Your task to perform on an android device: Open the Booking.com app, Get travel information such as directions and local attractions for Florin Apart Hotel
Image 0: 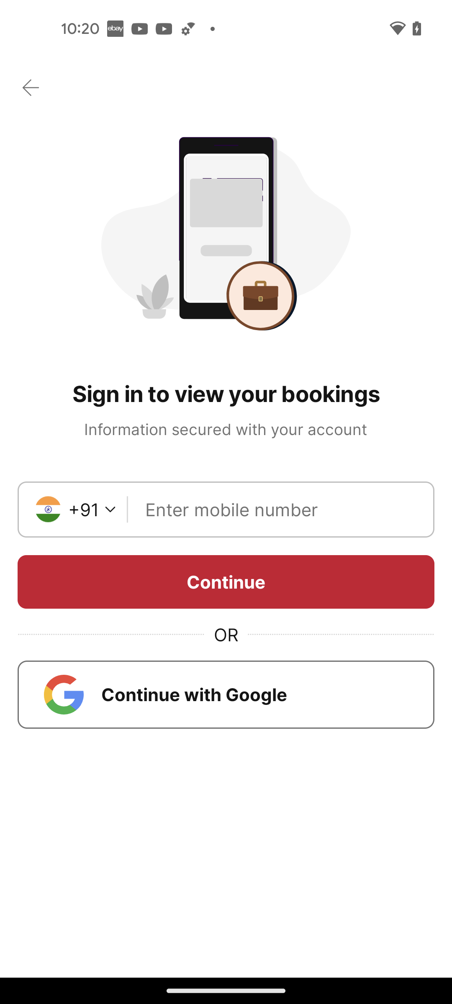
Open booking.com App
Step 0: open app "Booking.com"
Image 1: 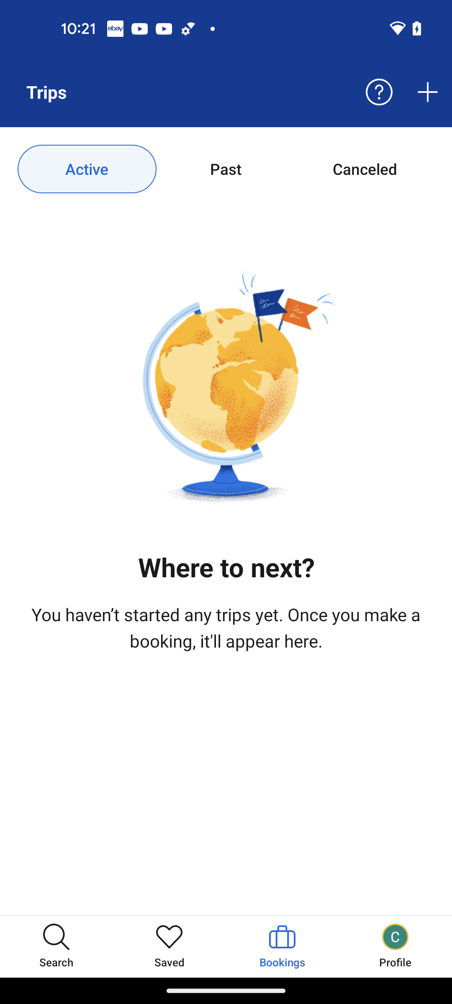
Go to the saved tab
Step 1: click (169, 946)
Image 2: 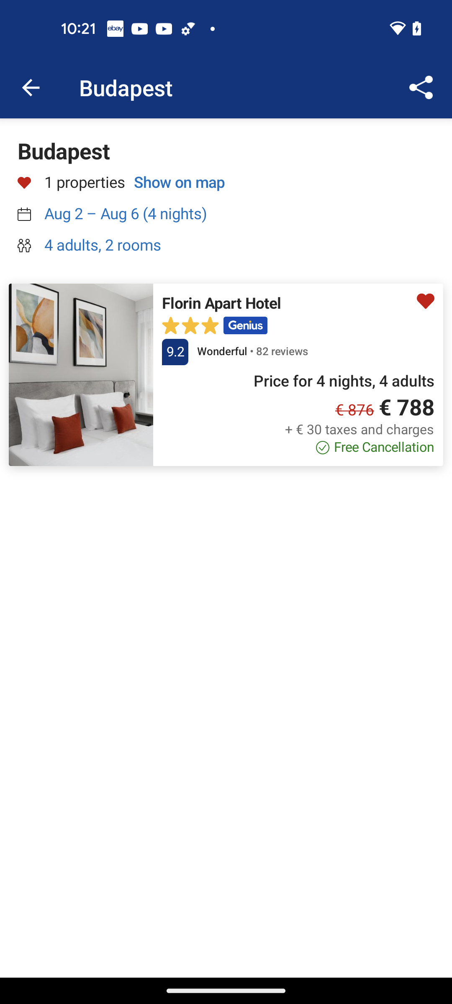
Open the Florin Apart Hotel
Step 2: click (299, 316)
Image 3: 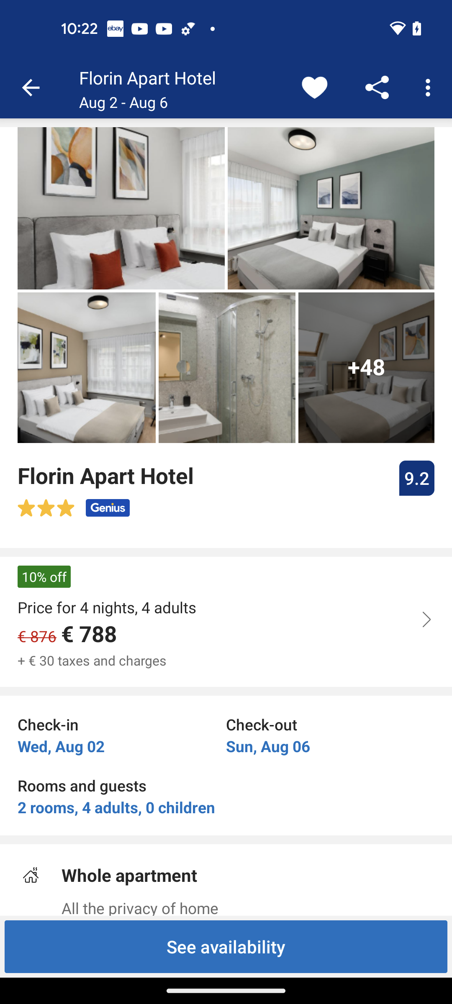
Scroll down to view travel information
Step 3: scroll down
Image 4: 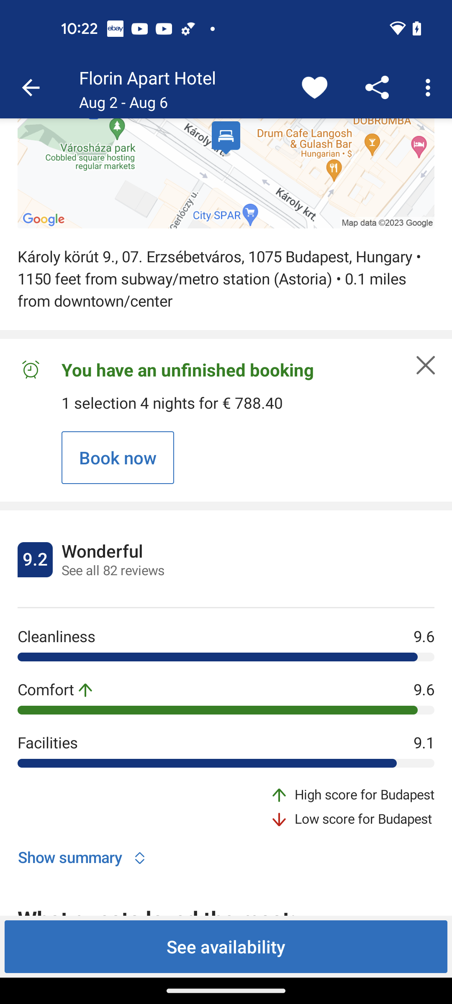
Scroll down to view travel information
Step 4: scroll down
Image 5: 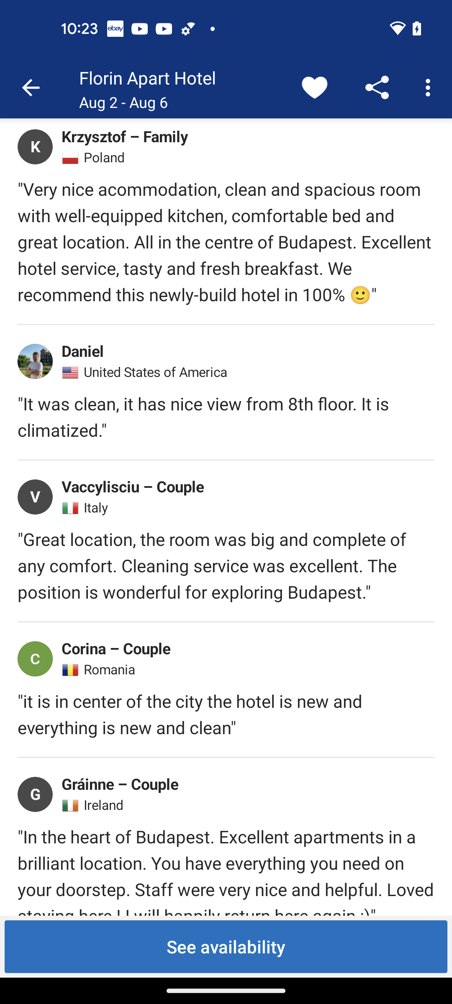
Scroll down to view travel information
Step 5: scroll down
Image 6: 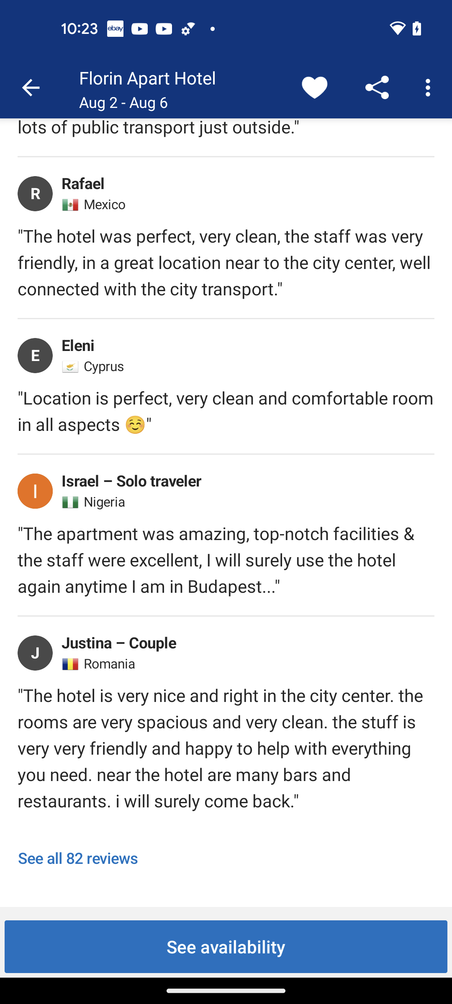
Scroll down to view travel information
Step 6: scroll down
Image 7: 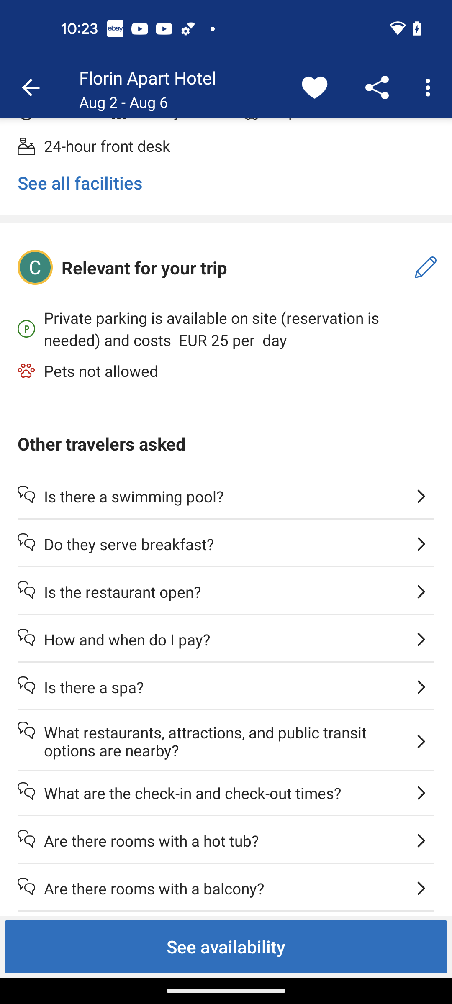
Scroll down to view travel information
Step 7: scroll down
Image 8: 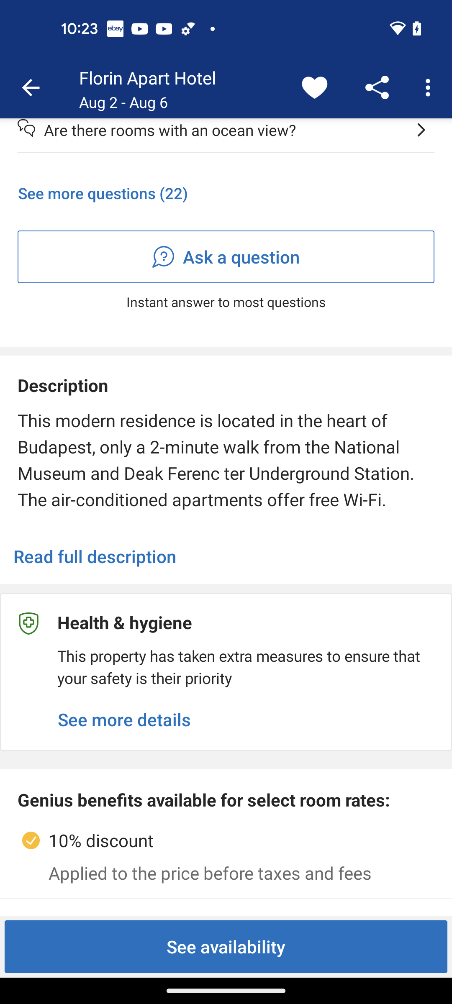
Scroll down to view travel information
Step 8: scroll down
Image 9: 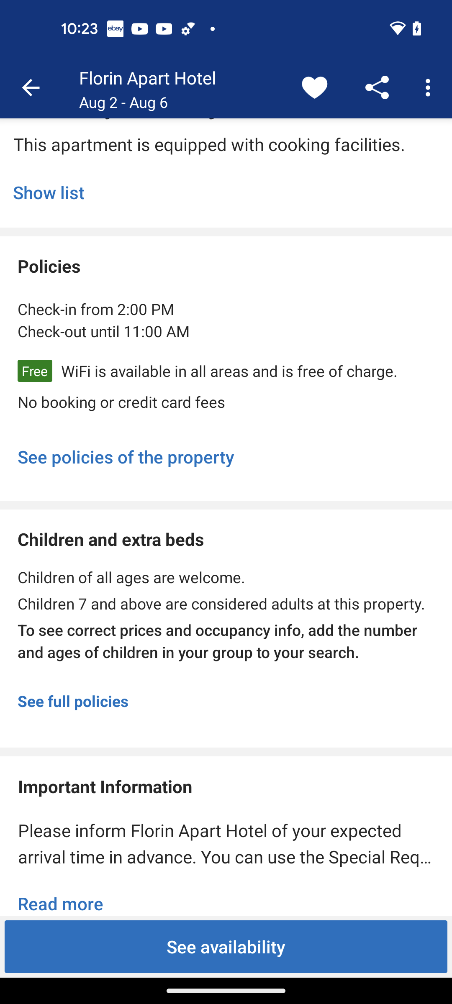
Scroll down to view travel information
Step 9: scroll down